Your task to perform on an android device: Create a new reminder of going to bed at 10:00 p.m. on Saturday, October 14th, in the reminder app.
Image 0: 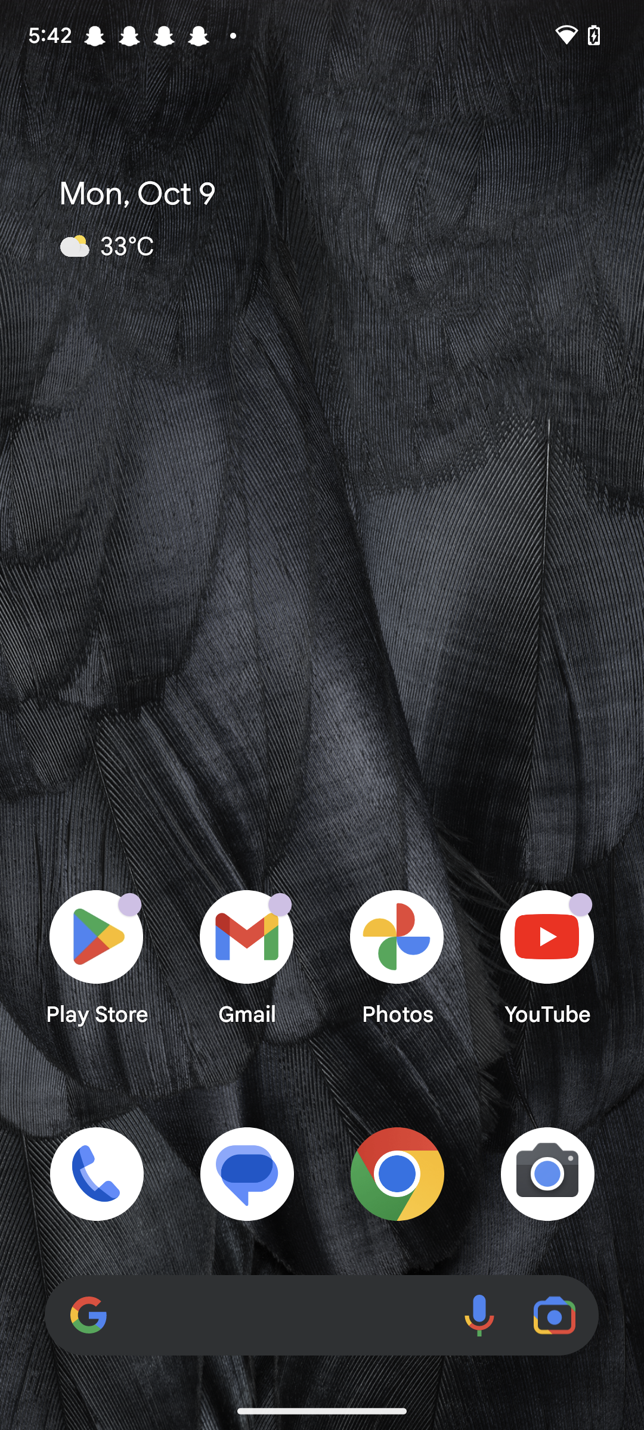
Open the Reminder app.
Step 0: open app "Reminder"
Image 1: 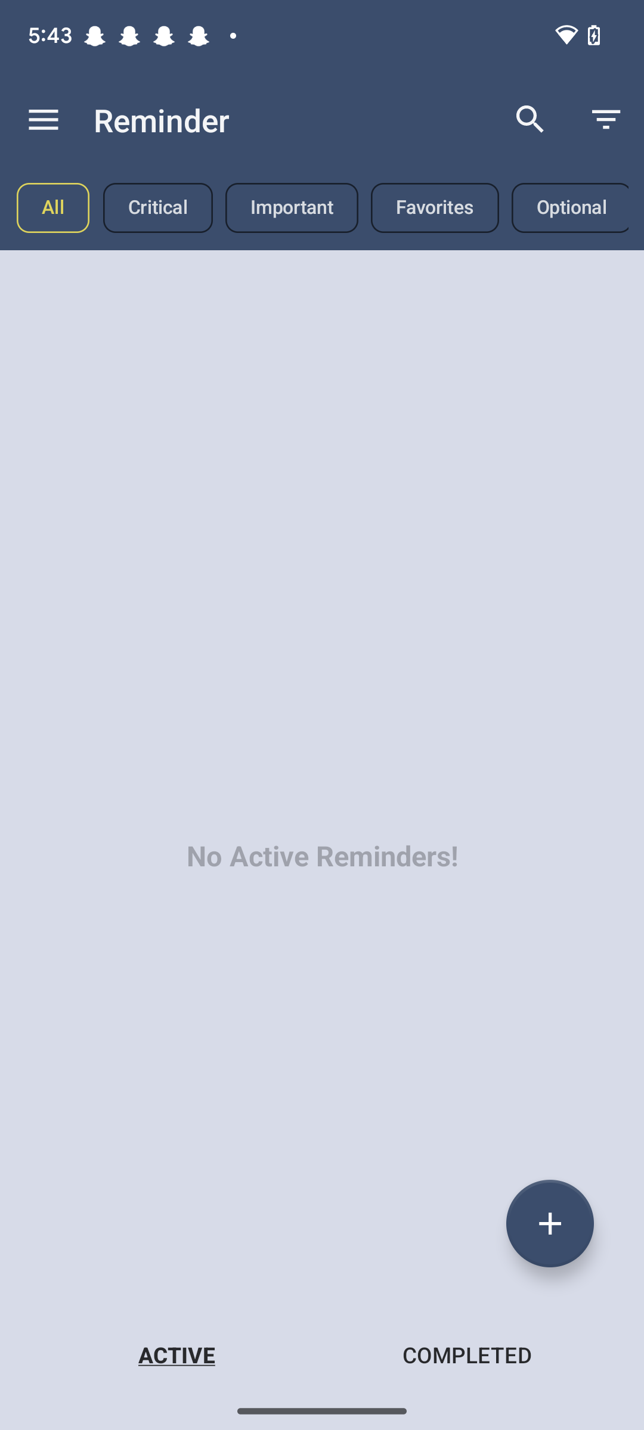
Click on the plus icon at the bottom right side of the screen.
Step 1: click (550, 1223)
Image 2: 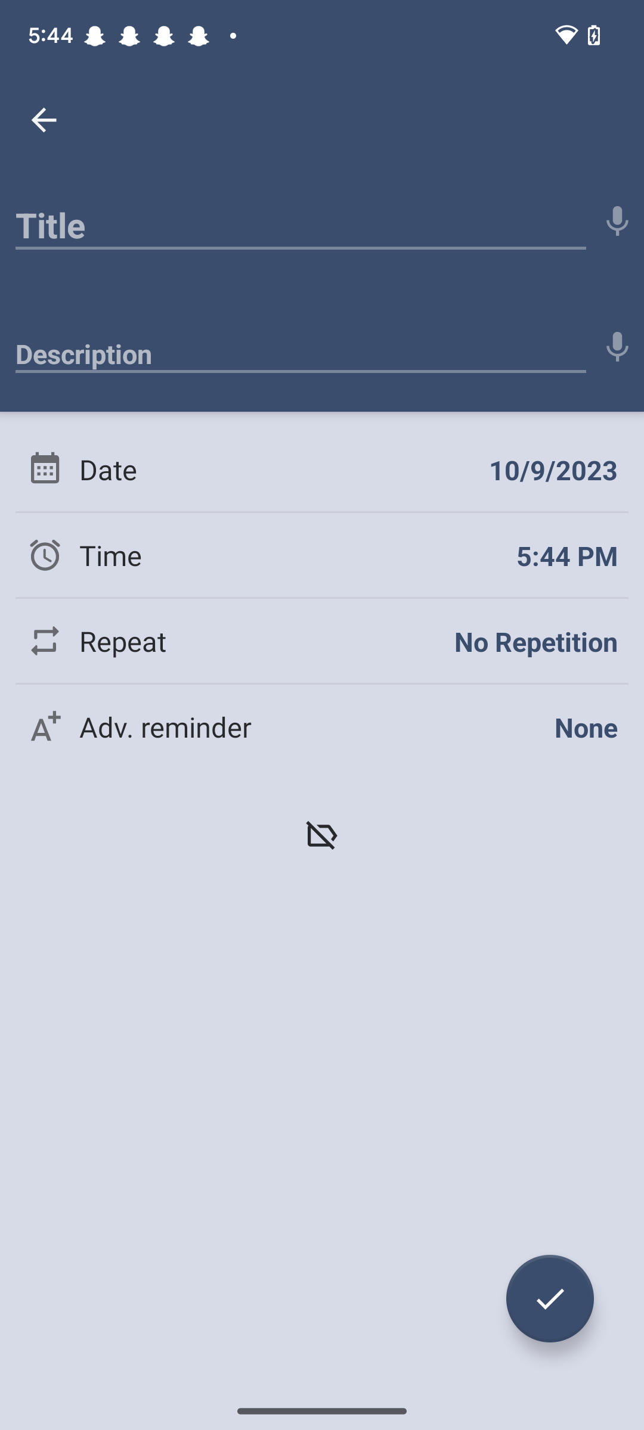
Click on Title at the top left side of the screen.
Step 2: click (301, 218)
Image 3: 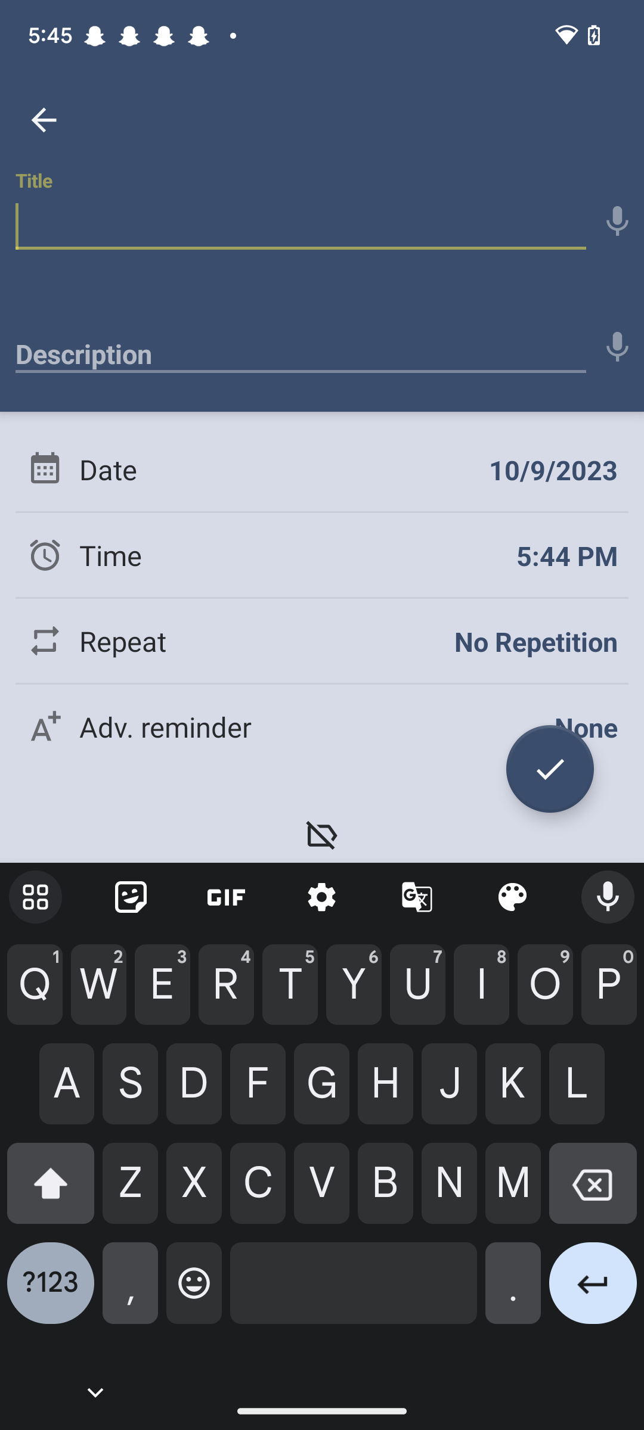
Type go to bed in the text field.
Step 3: type "Go to bed"
Image 5: 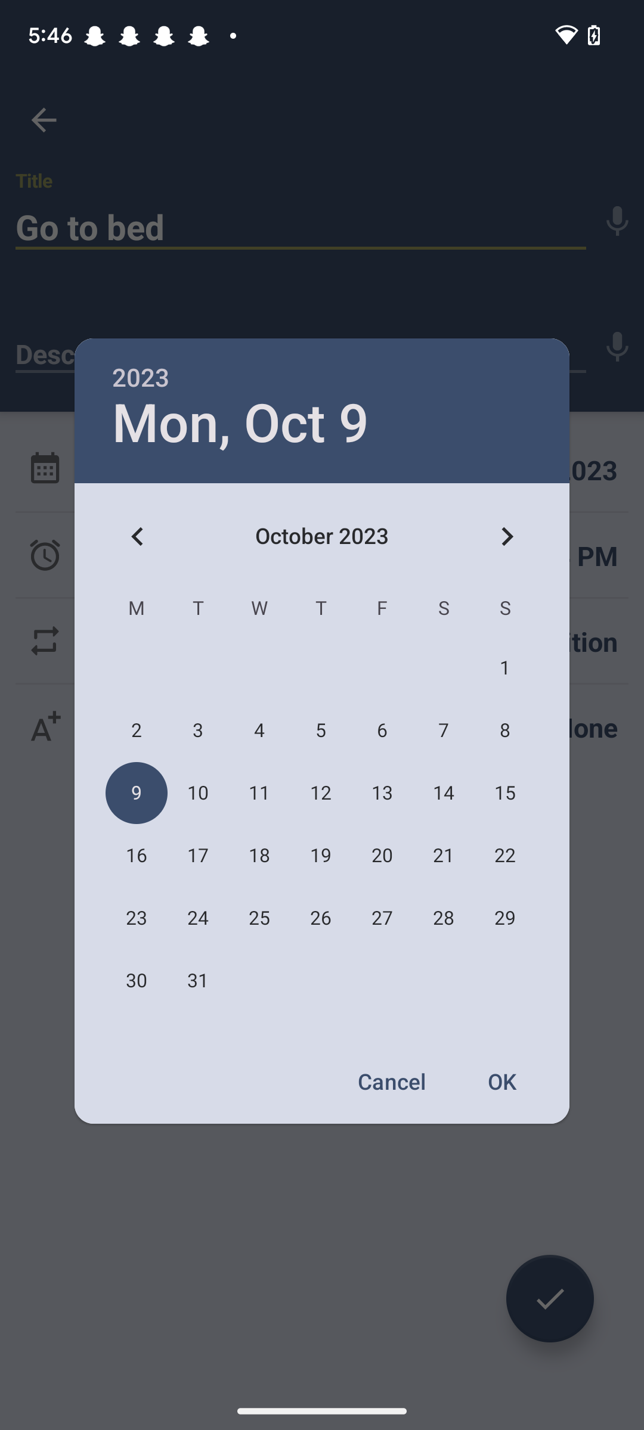
Click on number 14, and then click on the OK option.
Step 5: click (444, 793)
Image 6: 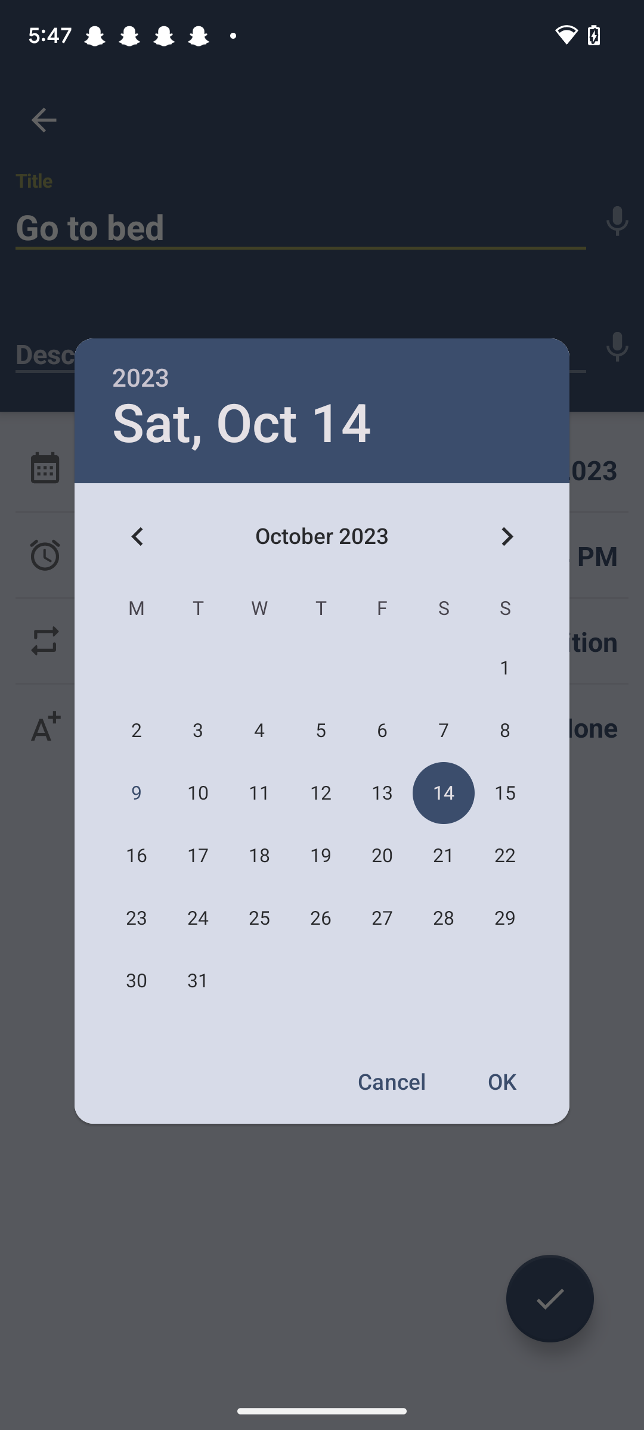
Click on number 14, and then click on the OK option.
Step 6: click (503, 1081)
Image 7: 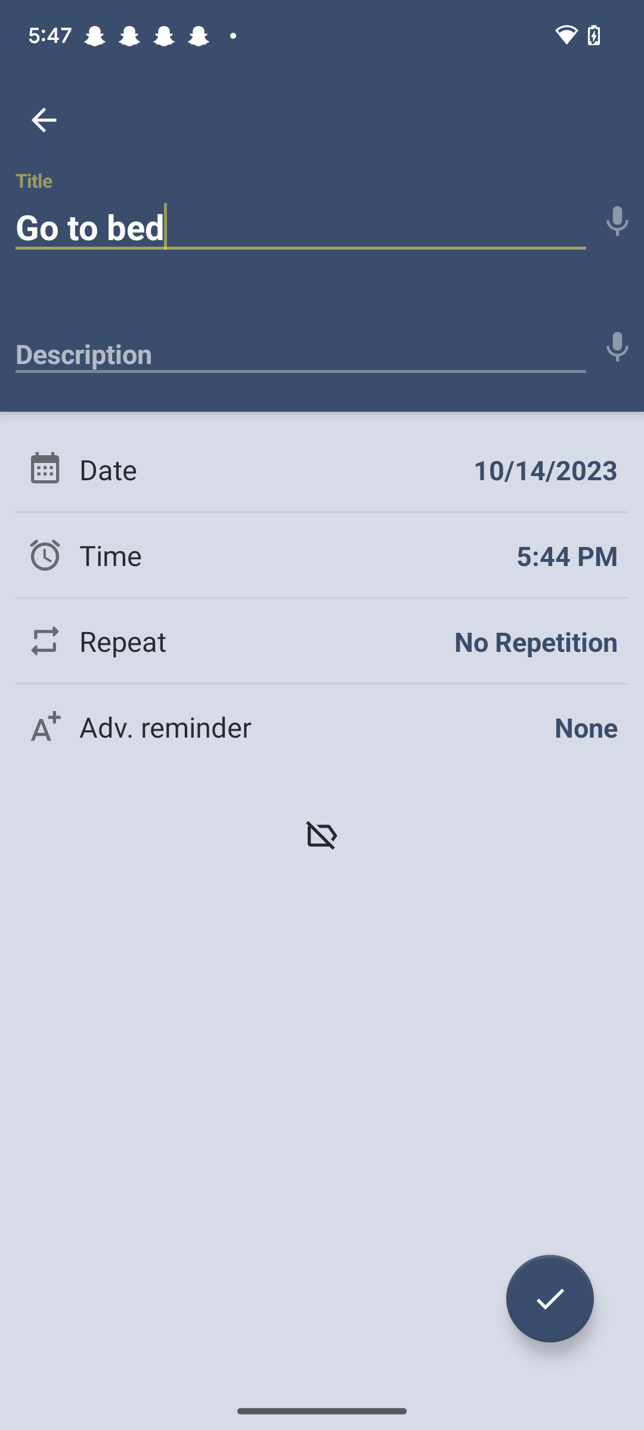
Click on the timer icon on the left side of the screen.
Step 7: click (271, 555)
Image 8: 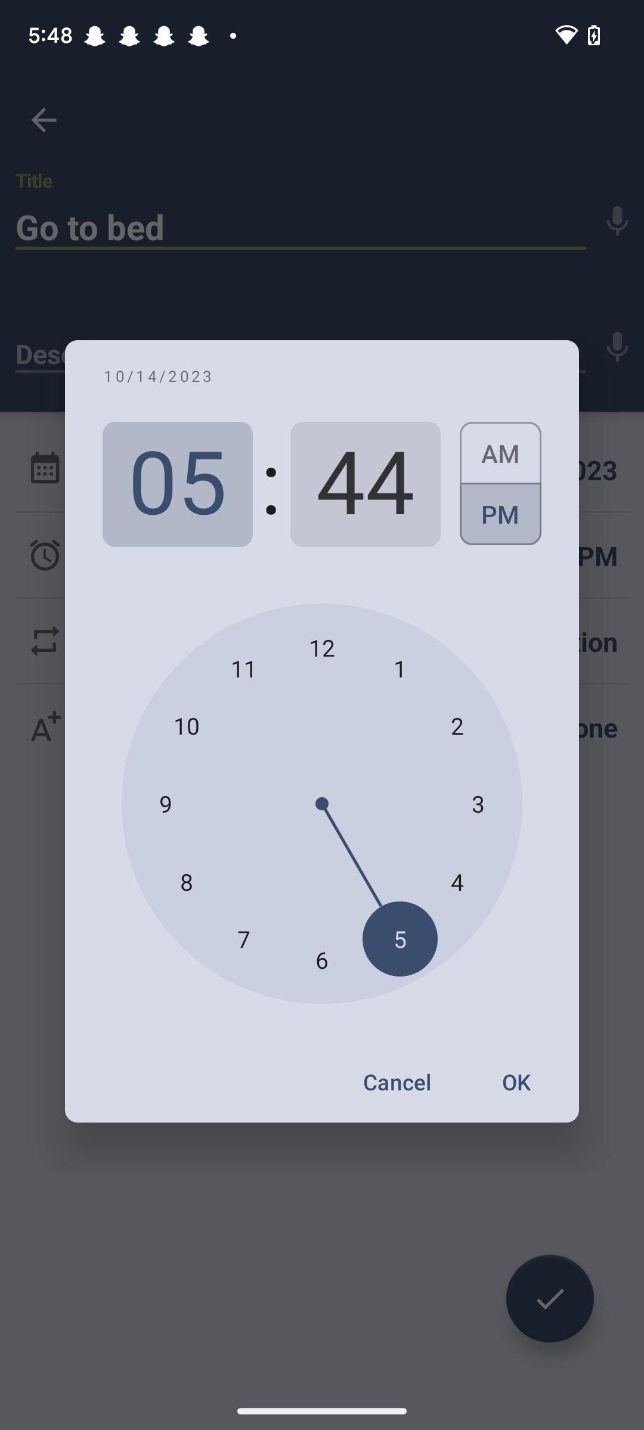
Click on number 10.
Step 8: click (186, 725)
Image 9: 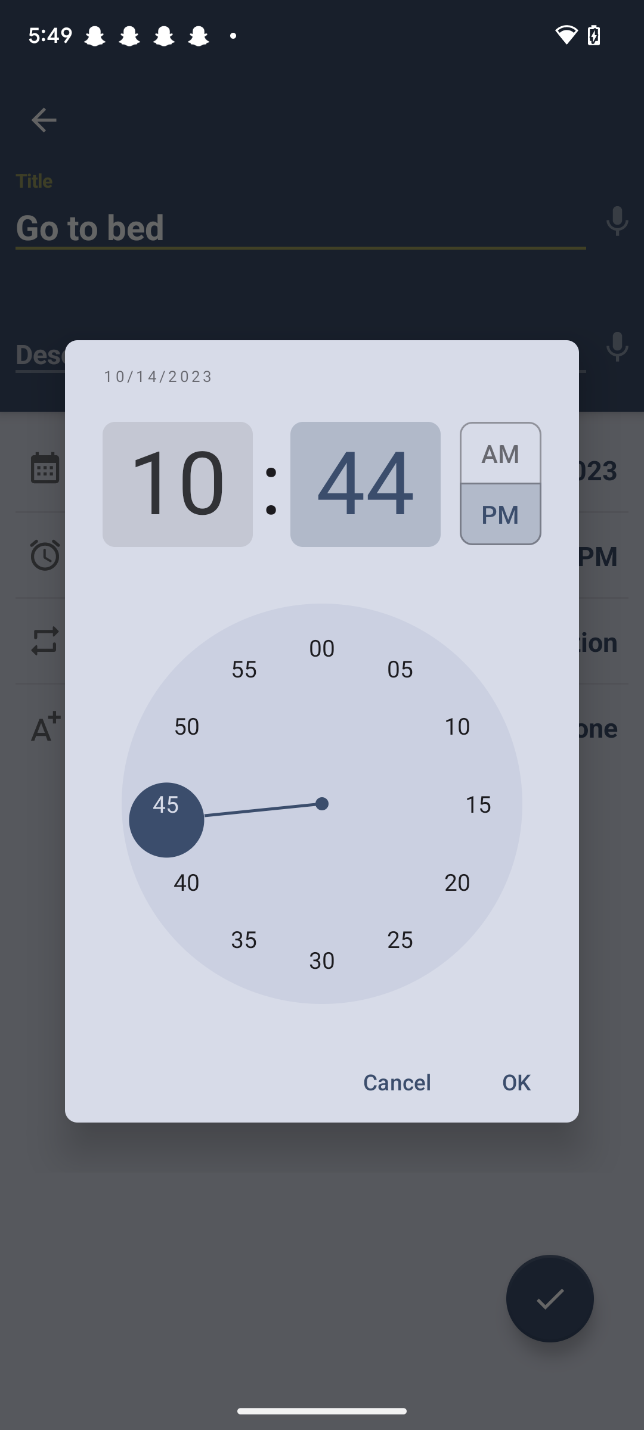
Tap on 00.
Step 9: click (322, 648)
Image 10: 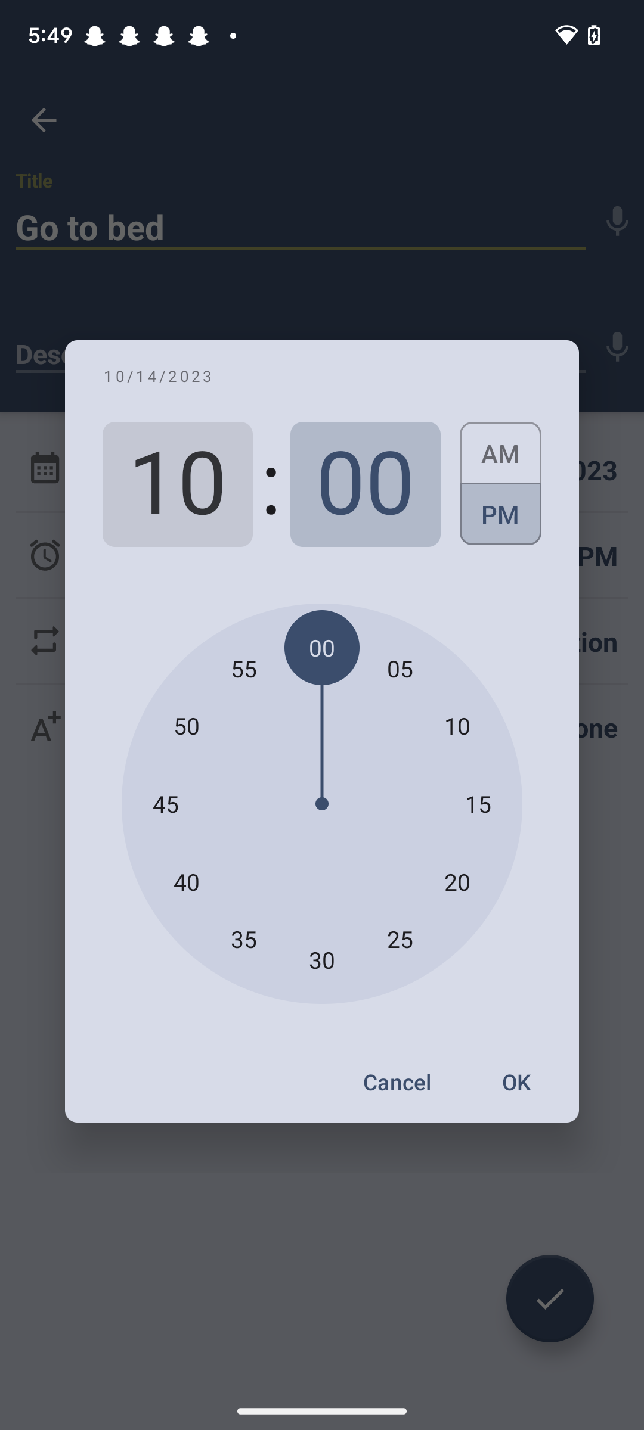
Click on PM.
Step 10: click (500, 520)
Image 11: 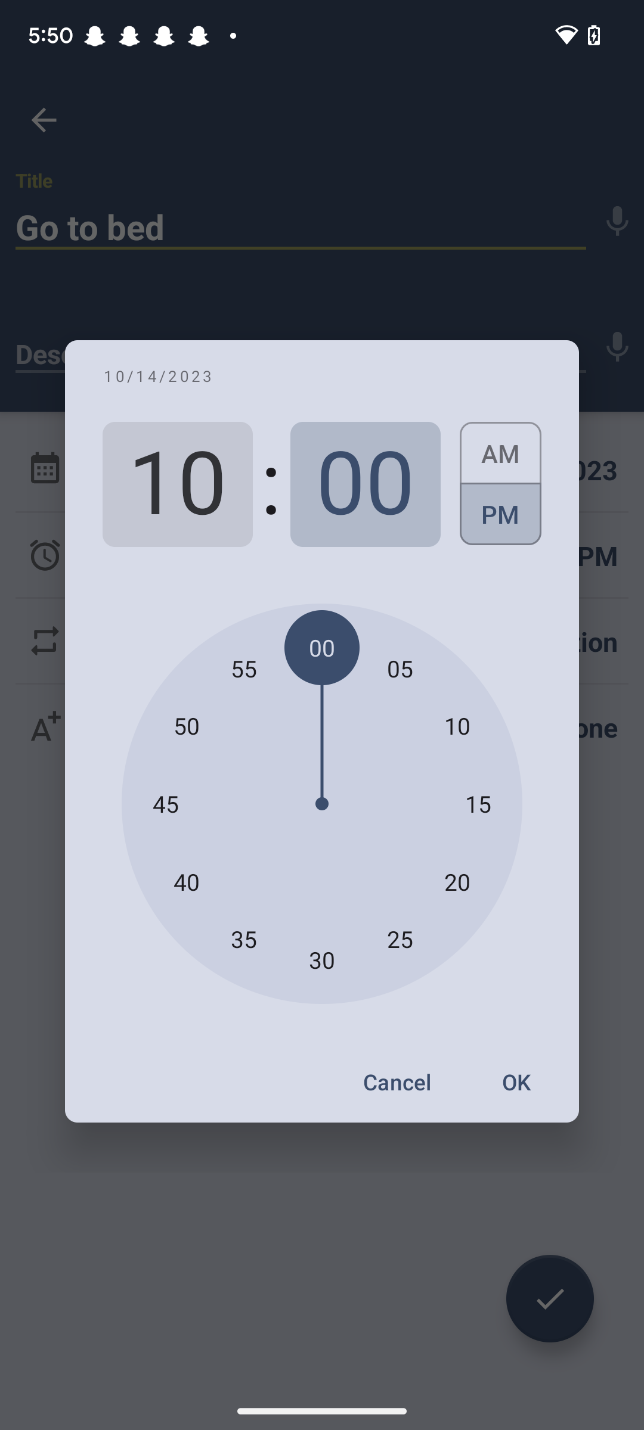
Click on the OK option in the middle of the screen.
Step 11: click (516, 1081)
Image 12: 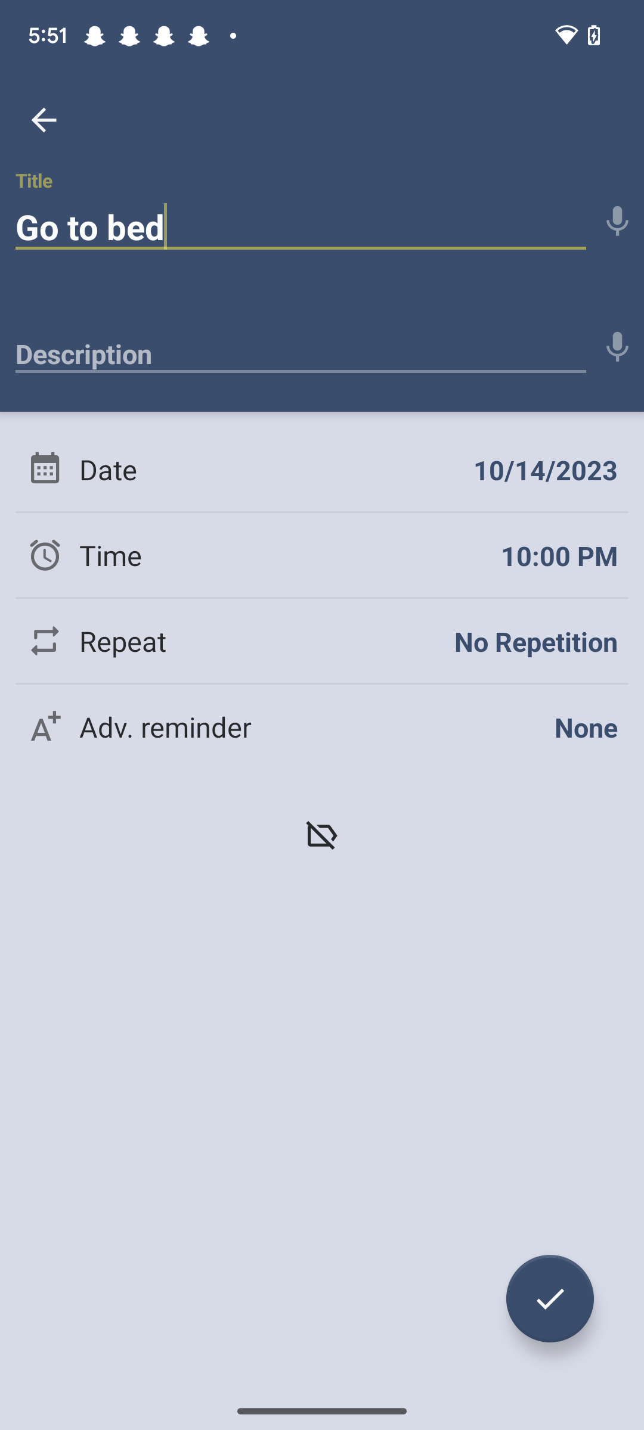
Click on the tick icon at the bottom right side of the screen.
Step 12: click (550, 1298)